Your task to perform on an android device: Browse the app library. Choose the Beginner programme in jumping jacks of 30 seconds and view the description.
Image 0: 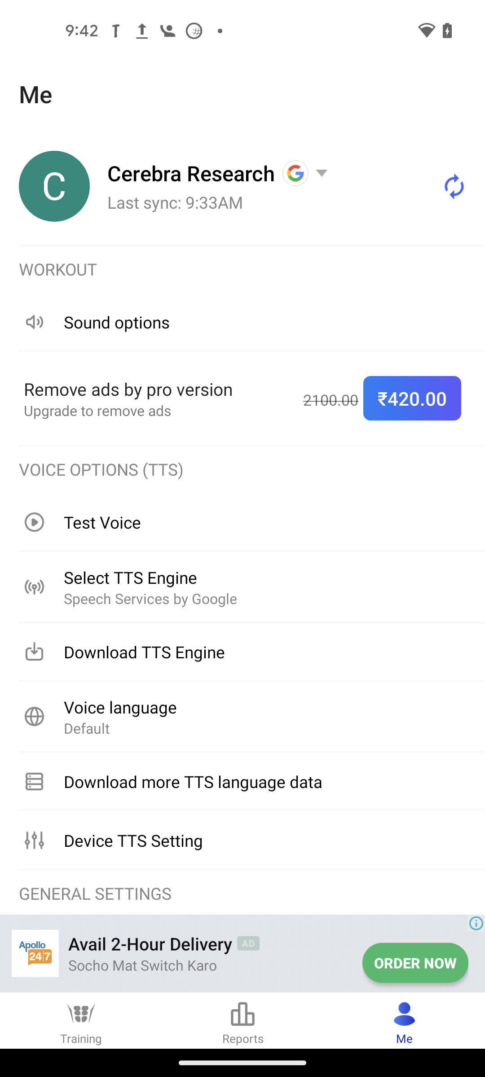
Go back to previous page 
Step 0: press back button
Image 2: 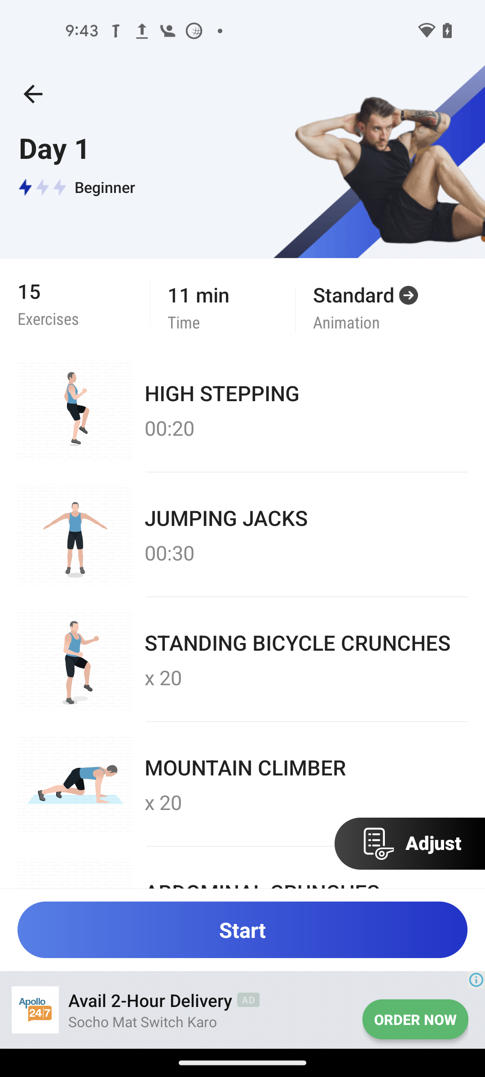
Click on the jumping jacks 
Step 2: click (242, 535)